Your task to perform on an android device: Because I have a meeting with a French client, I believe that learning French using the Duolingo app will help me in my professional conversations.
Image 0: 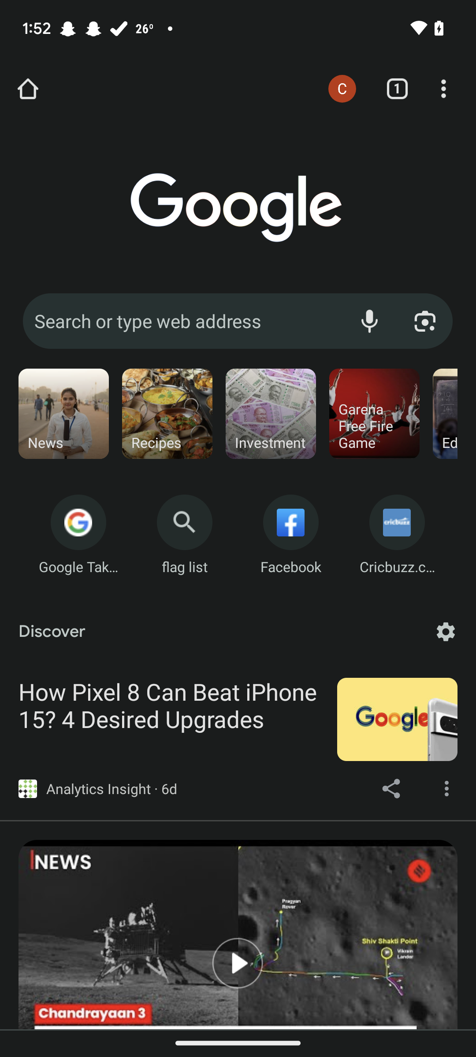
Open the Duolingo app 
Step 0: open app "Duolingo"
Image 1: 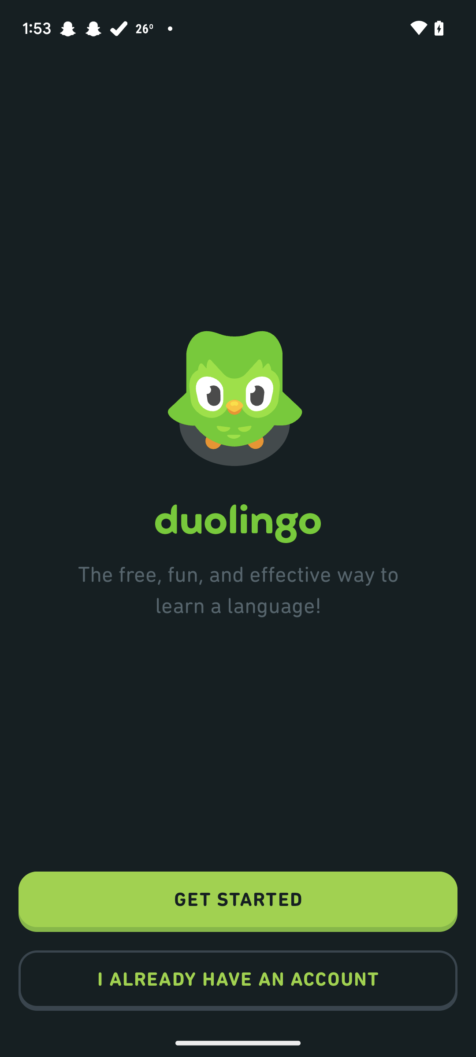
Click on the get started button
Step 1: click (238, 902)
Image 3: 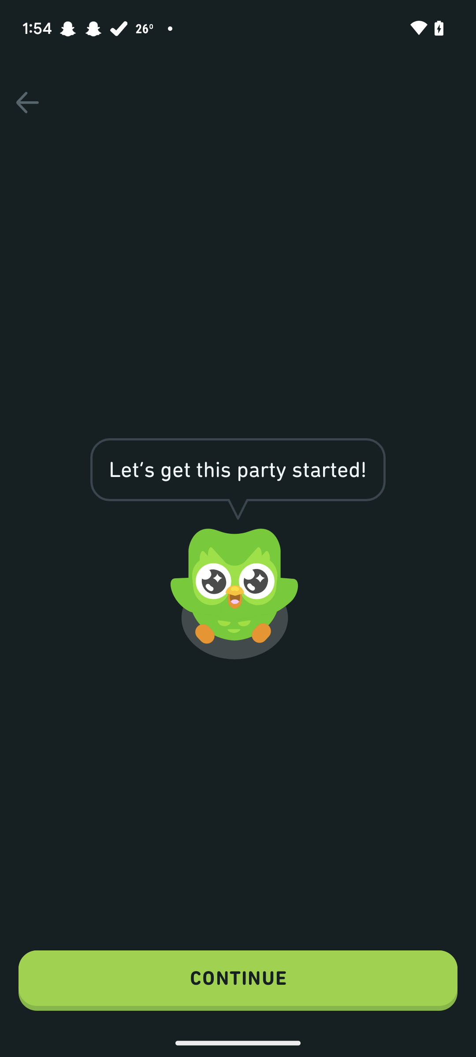
Click on the continue button
Step 3: click (238, 980)
Image 4: 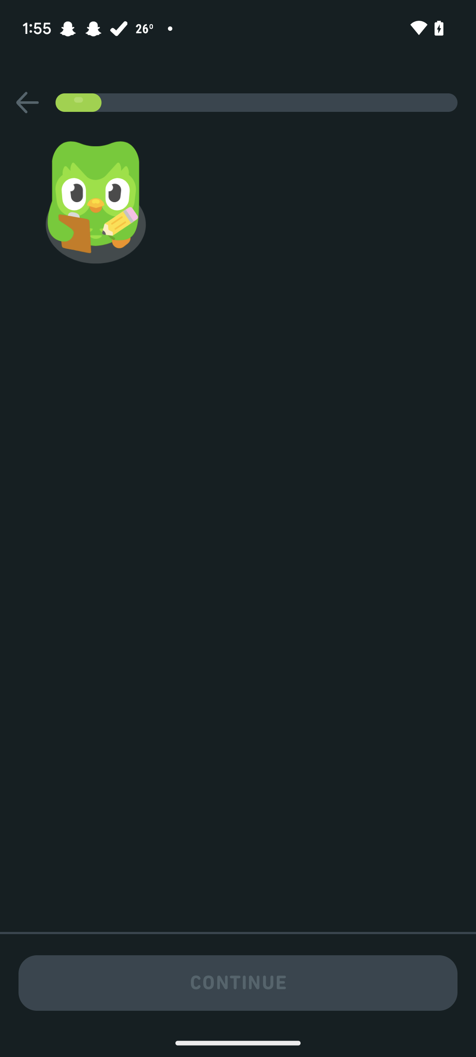
Click on the continue button
Step 4: wait
Image 5: 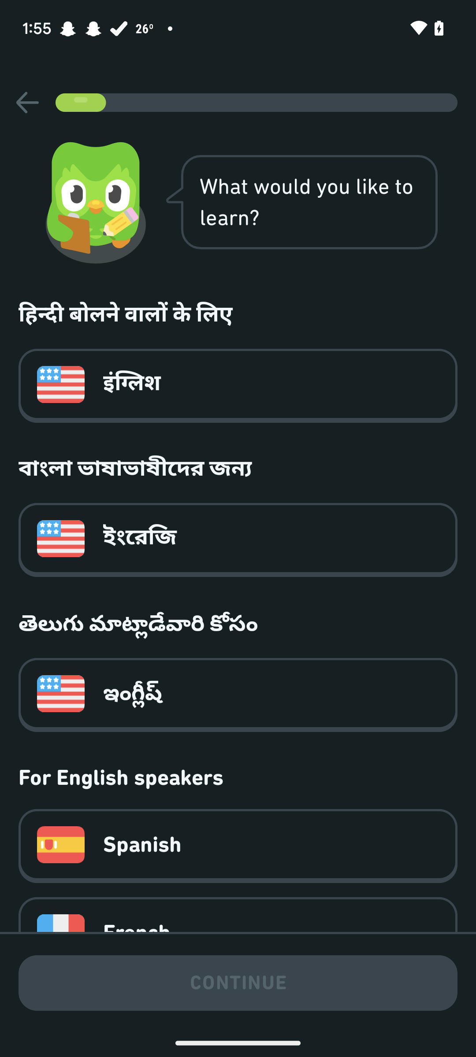
Swipe up
Step 5: scroll down
Image 6: 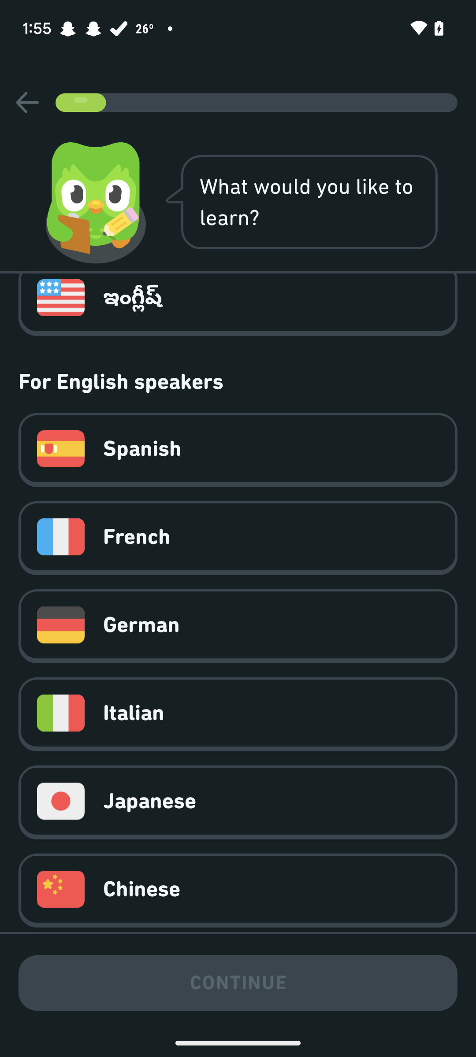
Click on the french language
Step 6: click (261, 537)
Image 7: 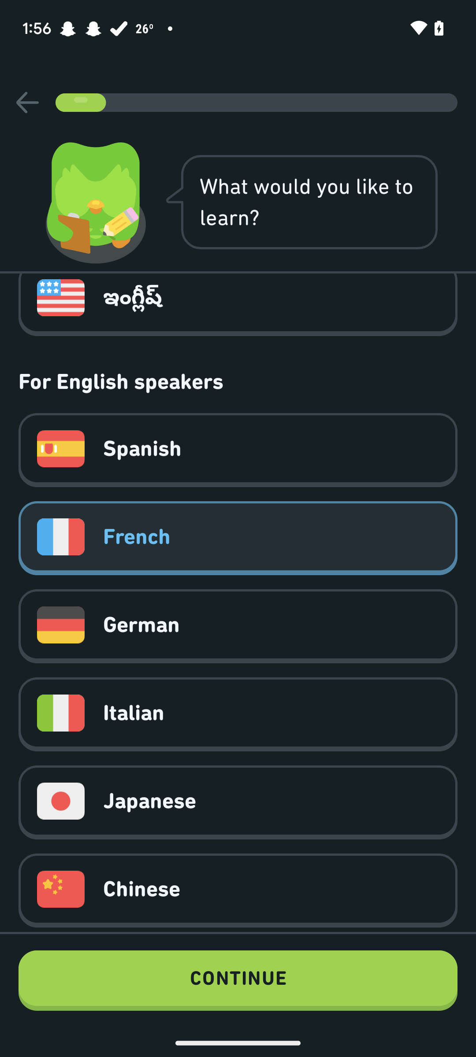
Click on the continue button
Step 7: click (238, 980)
Image 8: 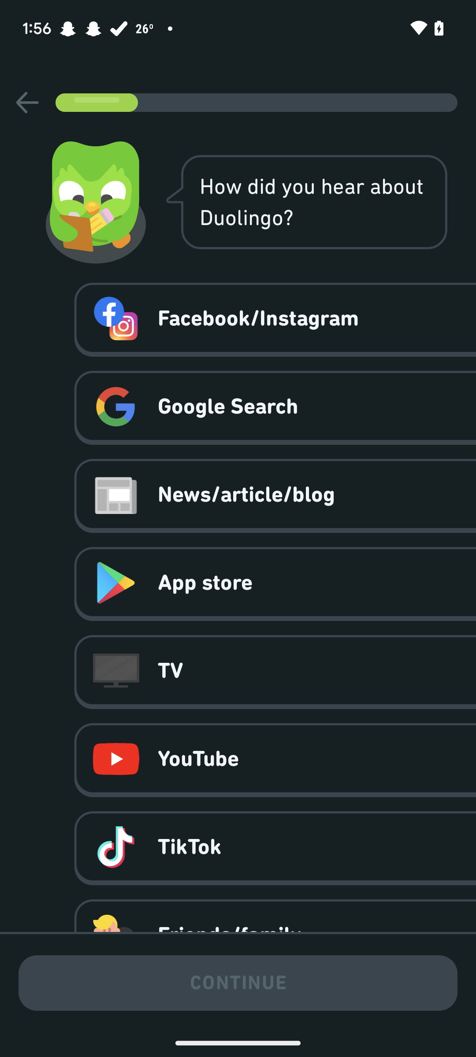
Click on the google search option
Step 8: click (261, 406)
Image 9: 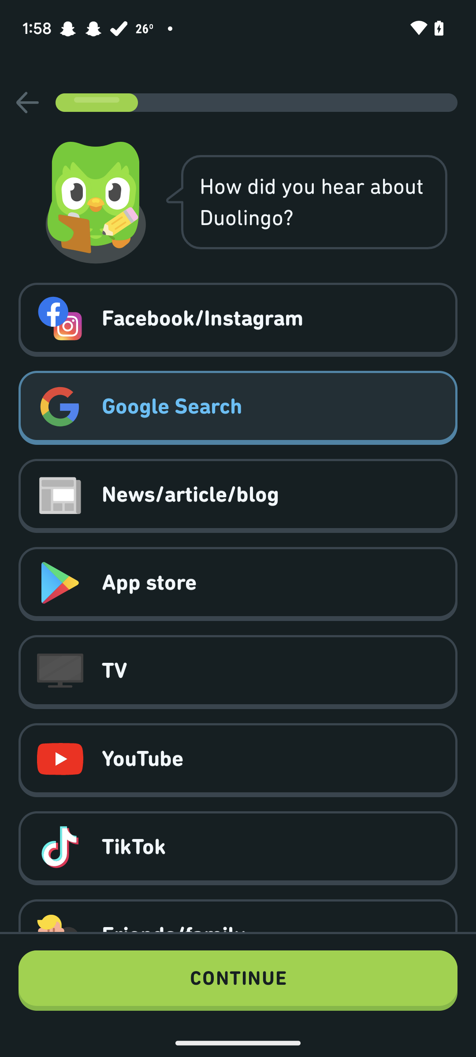
Click on the continue button
Step 9: click (238, 980)
Image 10: 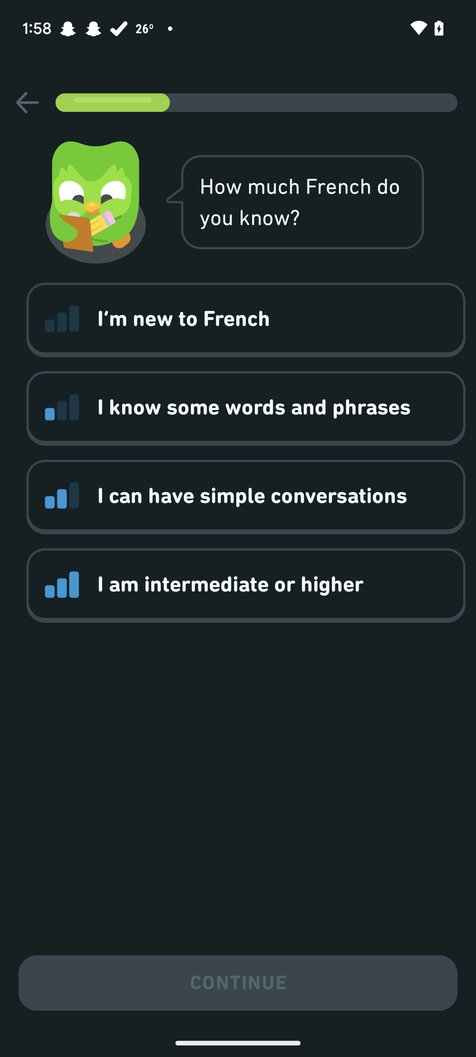
Click on "I'm new to French " option
Step 10: click (176, 318)
Image 11: 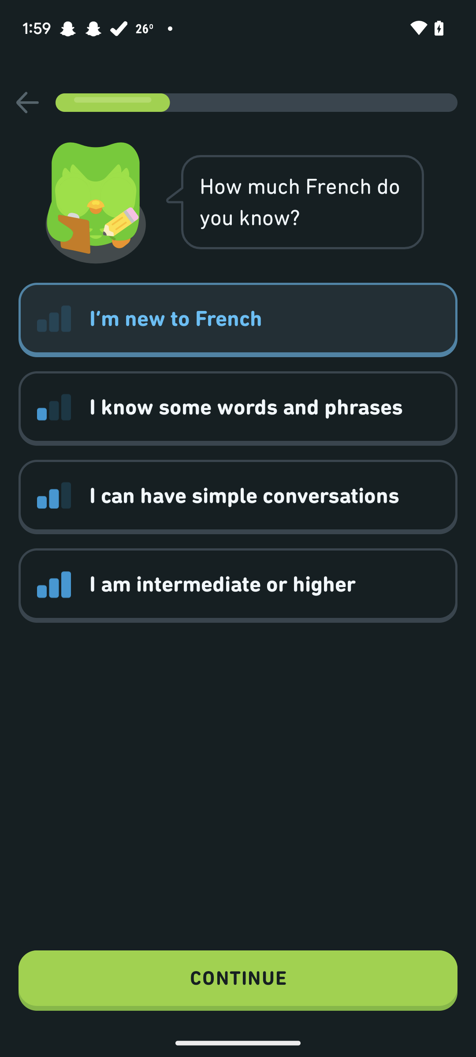
Click on the continue button
Step 11: click (238, 980)
Image 12: 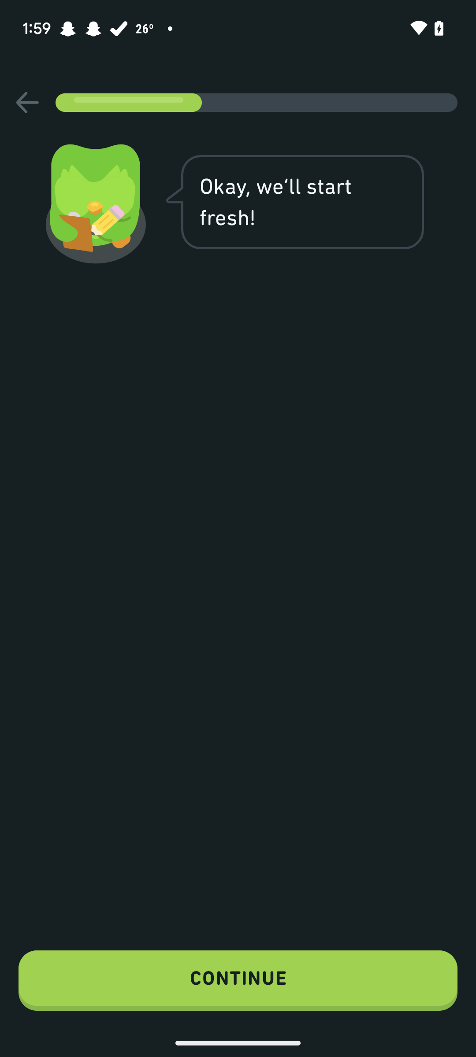
Click on the continue button
Step 12: click (238, 980)
Image 13: 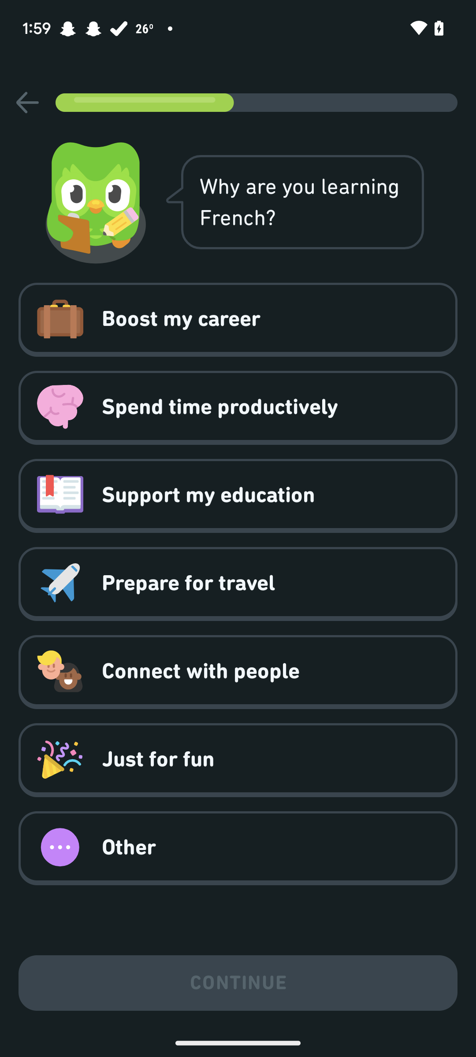
Click on the other
Step 13: click (261, 847)
Image 14: 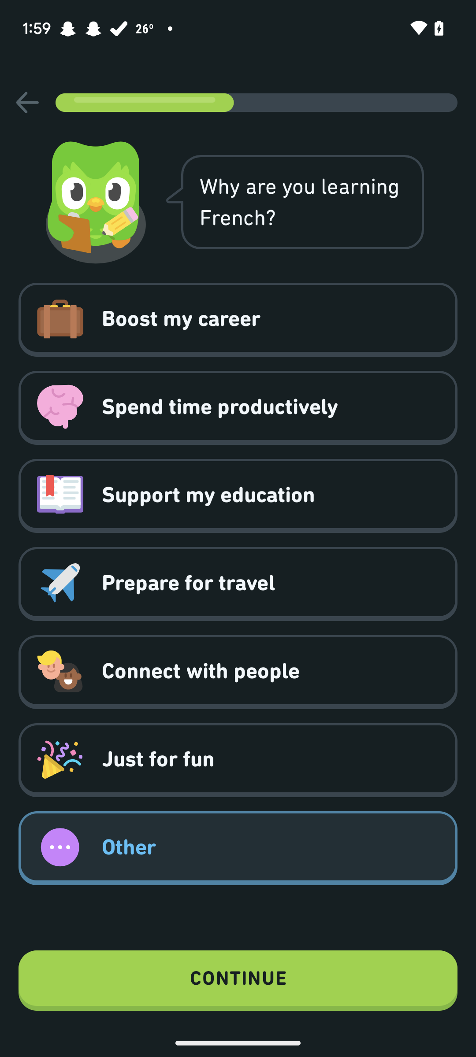
Click on the continue button
Step 14: click (238, 980)
Image 15: 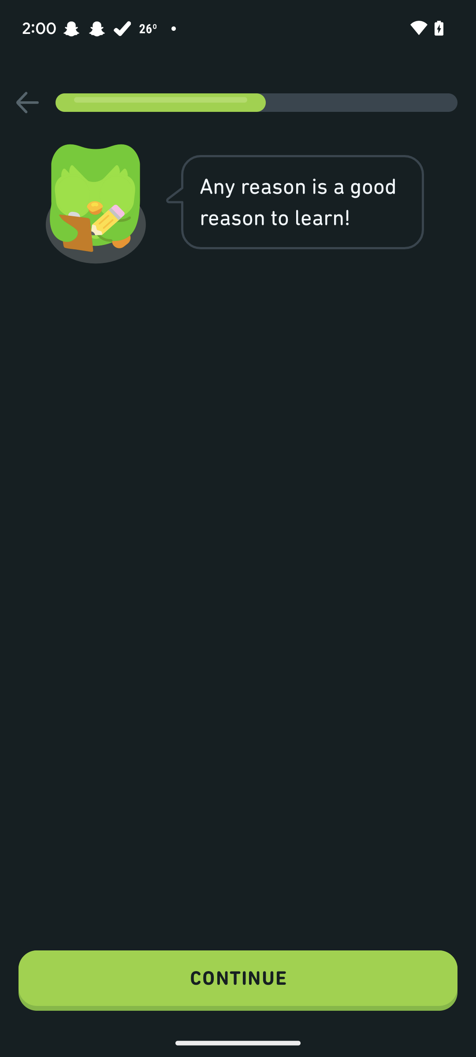
Click on the continue button
Step 15: click (238, 980)
Image 16: 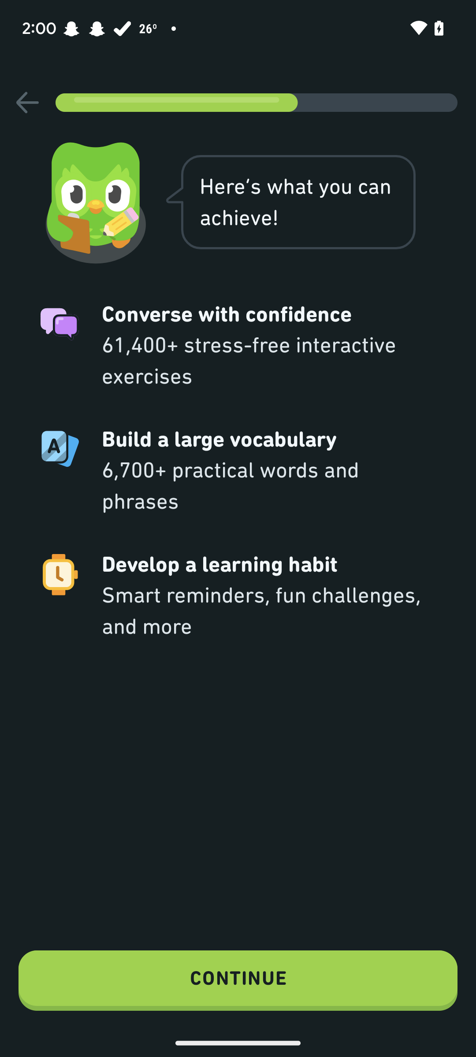
Click on the continue button
Step 16: click (238, 980)
Image 17: 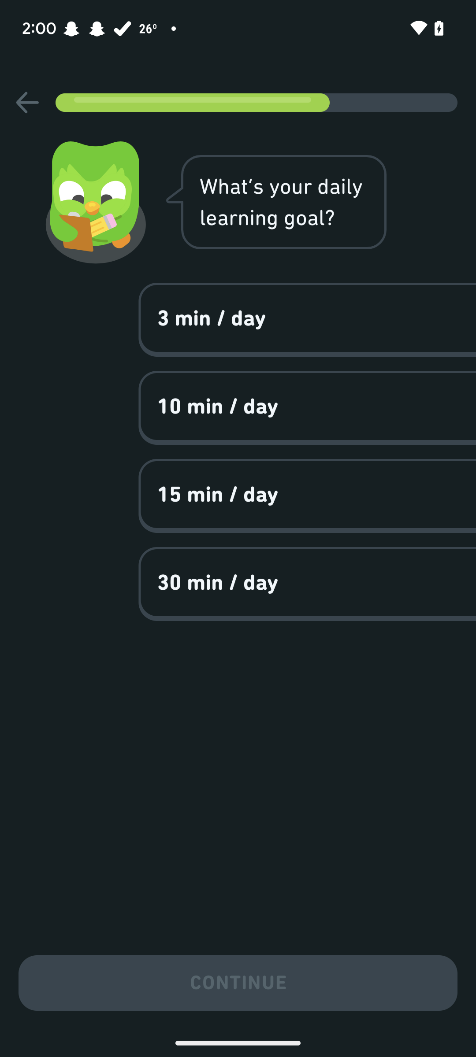
Click on the 3 min/day option
Step 17: click (301, 318)
Image 18: 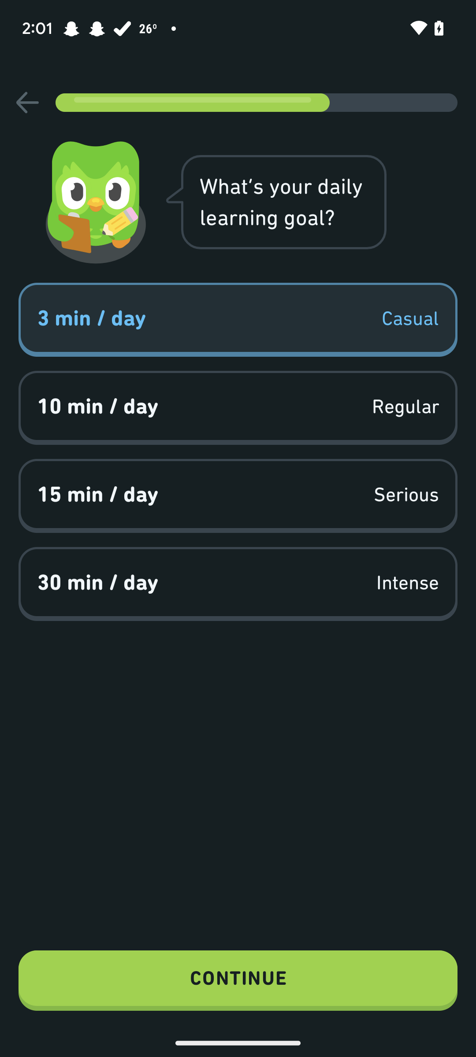
Click on the continue button
Step 18: click (238, 980)
Image 20: 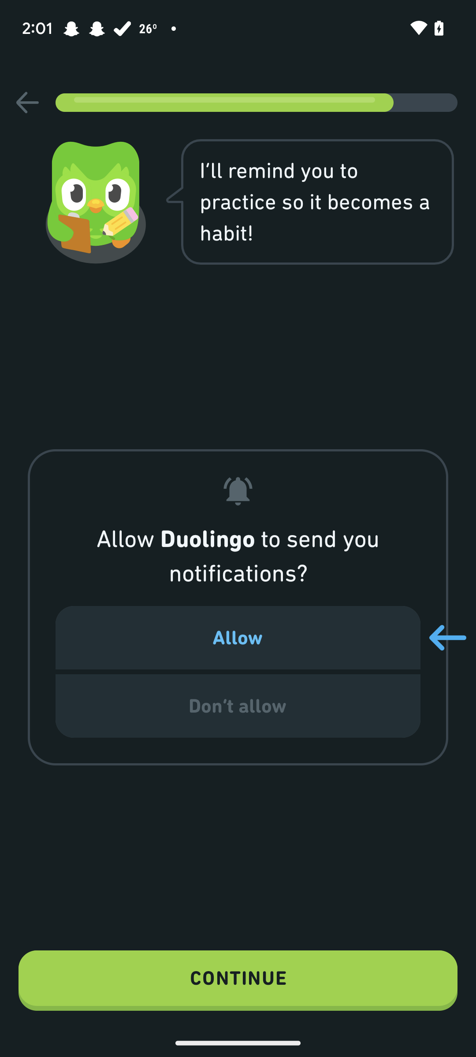
Click on the continue button
Step 20: wait
Image 22: 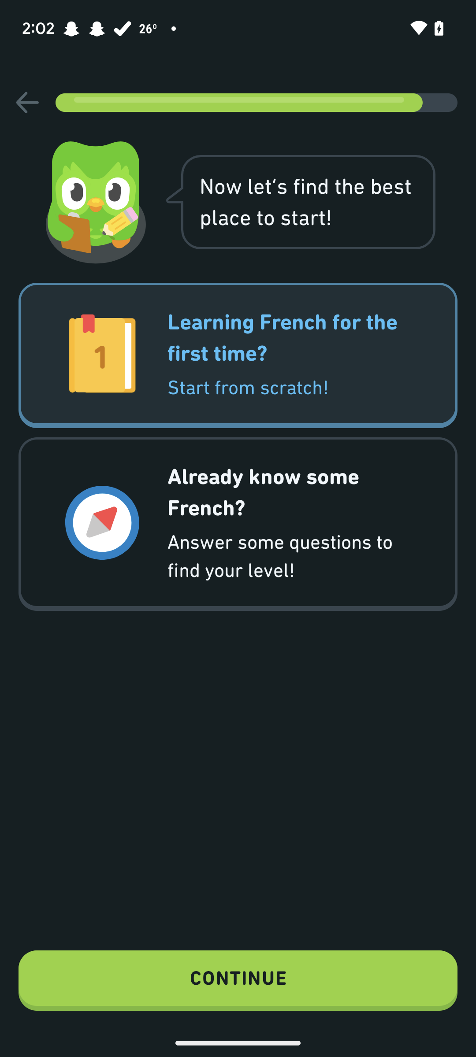
Click on the continue button
Step 22: click (238, 980)
Image 23: 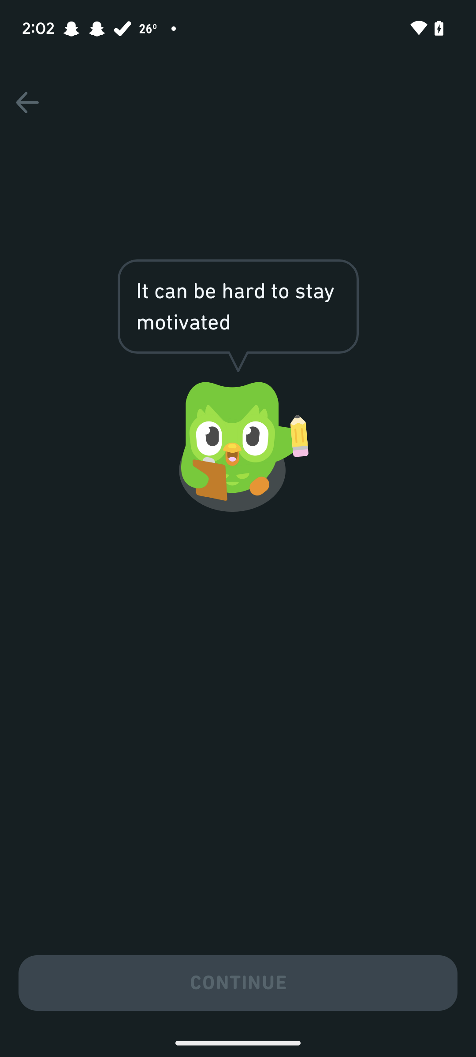
Click on the continue button
Step 23: wait
Image 24: 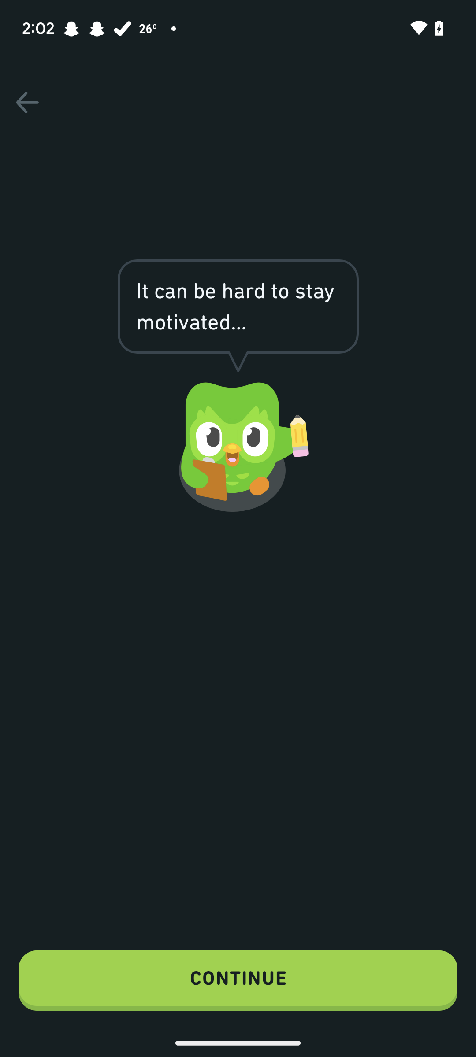
Click on the continue button
Step 24: click (238, 980)